Your task to perform on an android device: I want to search for new shoes so that I can go to the gym in the morning.
Image 0: 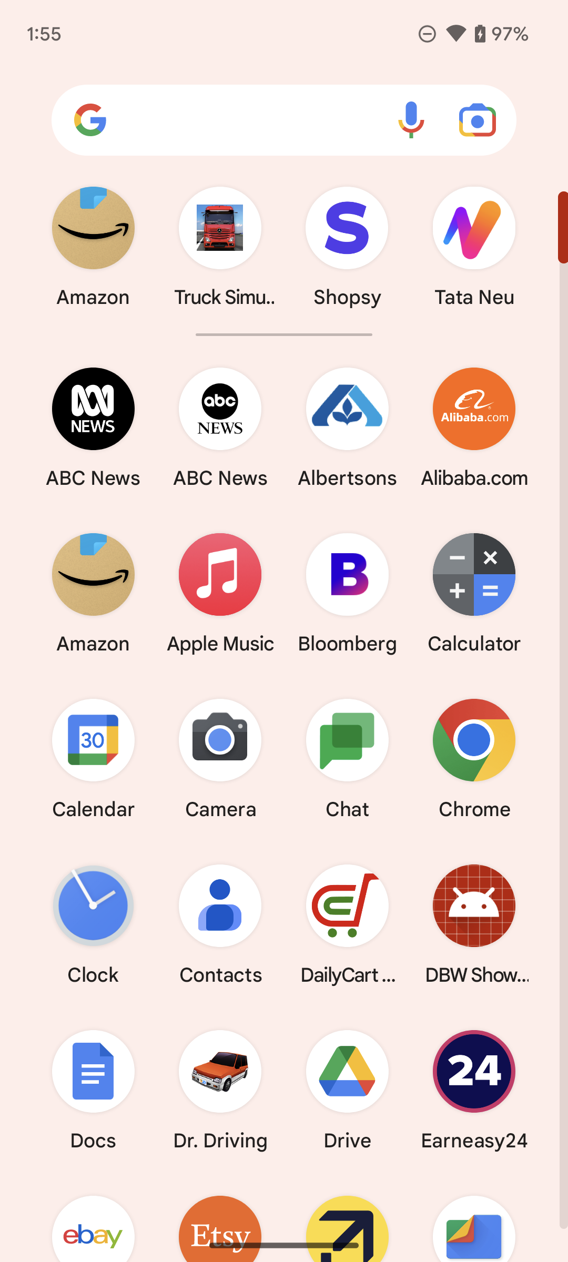
Open eBay app.
Step 0: open app "eBay"
Image 1: 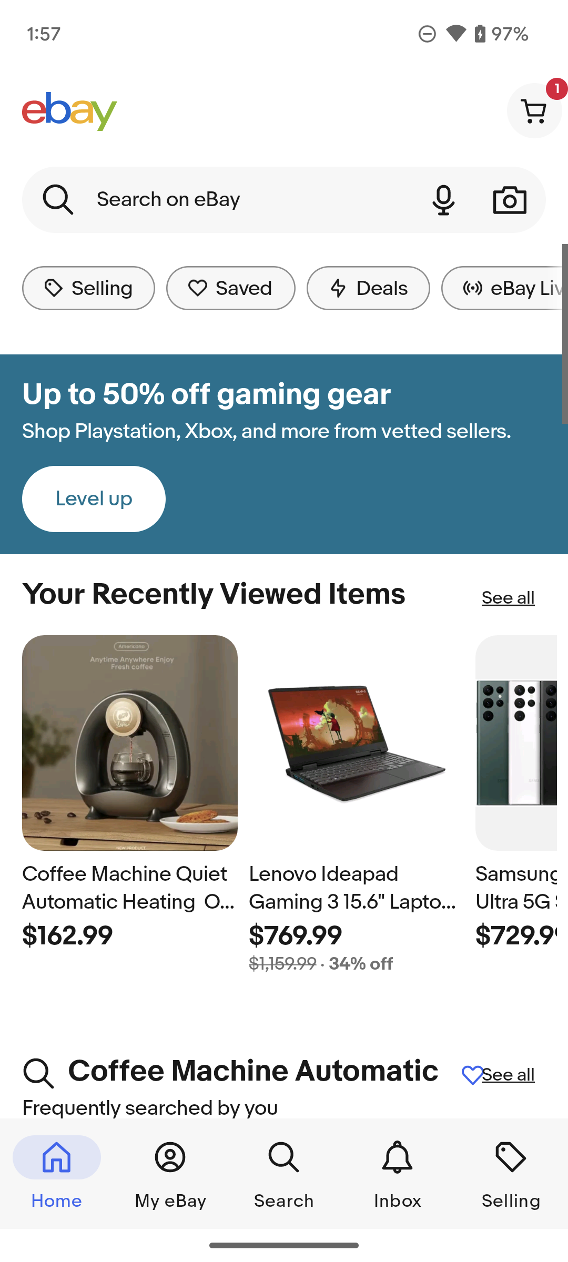
Click on the search bar on the top of the screen.
Step 1: click (217, 199)
Image 2: 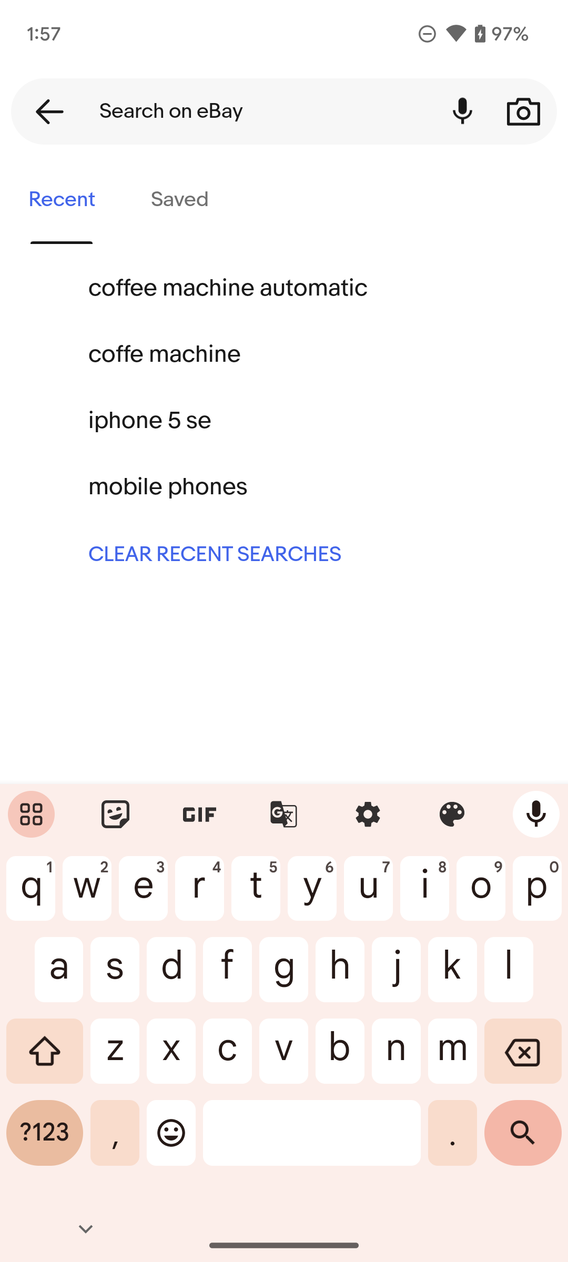
Type Shoes on the search bar.
Step 2: type "Shoes"
Image 3: 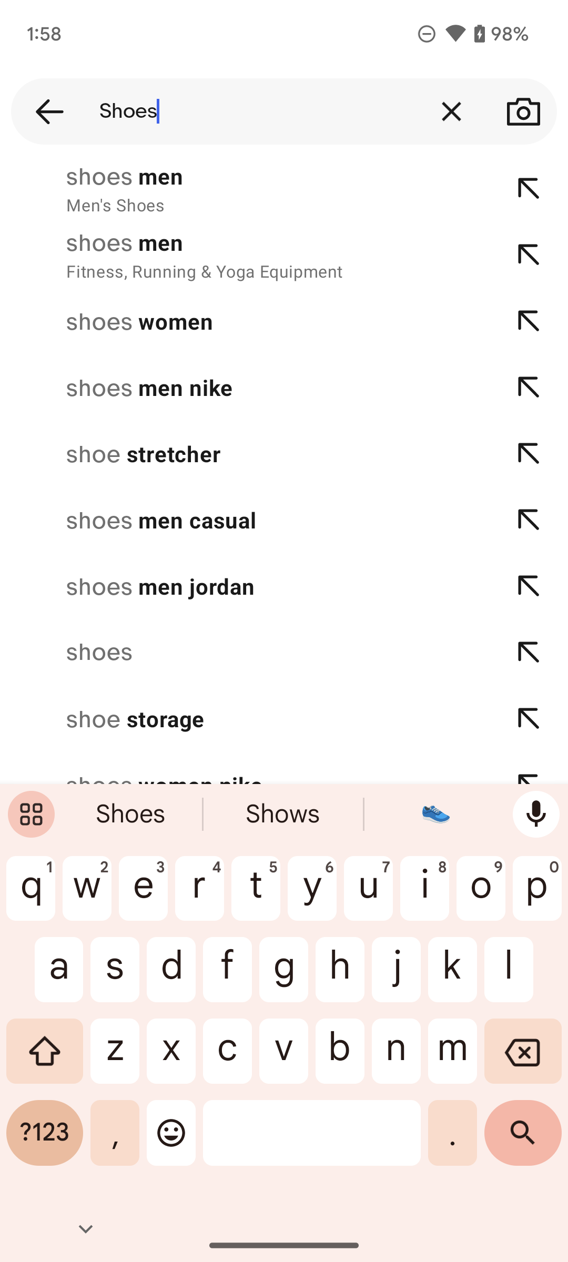
Click on the first suggestion on the top of the screen.
Step 3: click (278, 188)
Image 4: 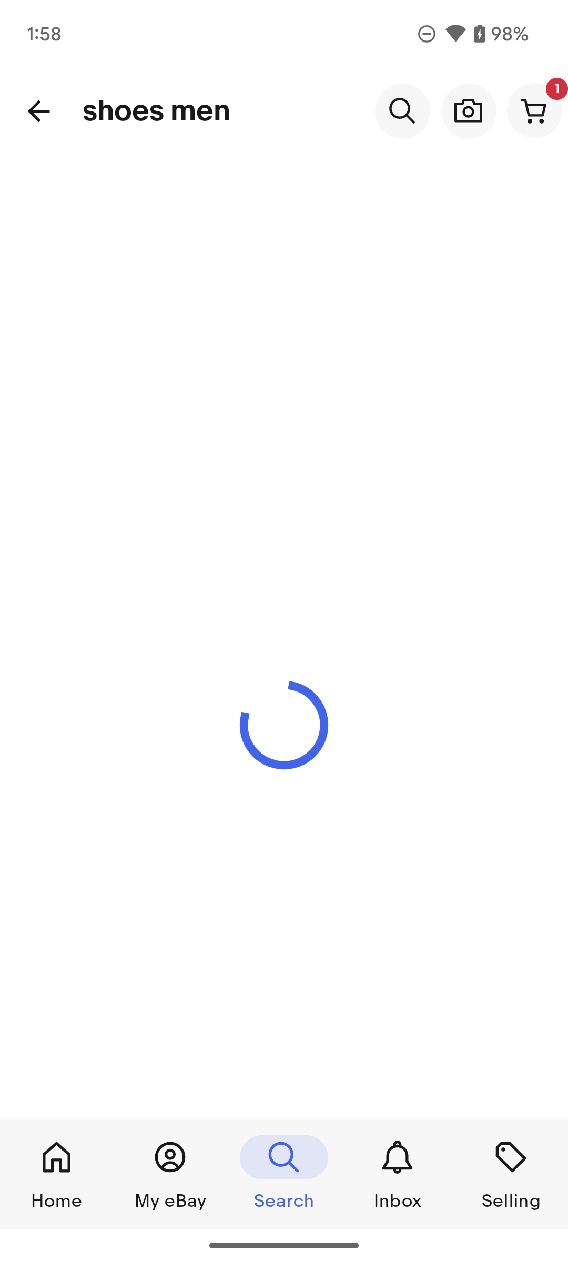
Click on the first suggestion on the top of the screen.
Step 4: wait